Your task to perform on an android device: These adidas Training Dropset 2 trainers in grey shoes looking good and I want to add these shoes to my wishlist, so add adidas Training Dropset 2 trainers in grey to my wishlist in ASOS app.
Image 0: 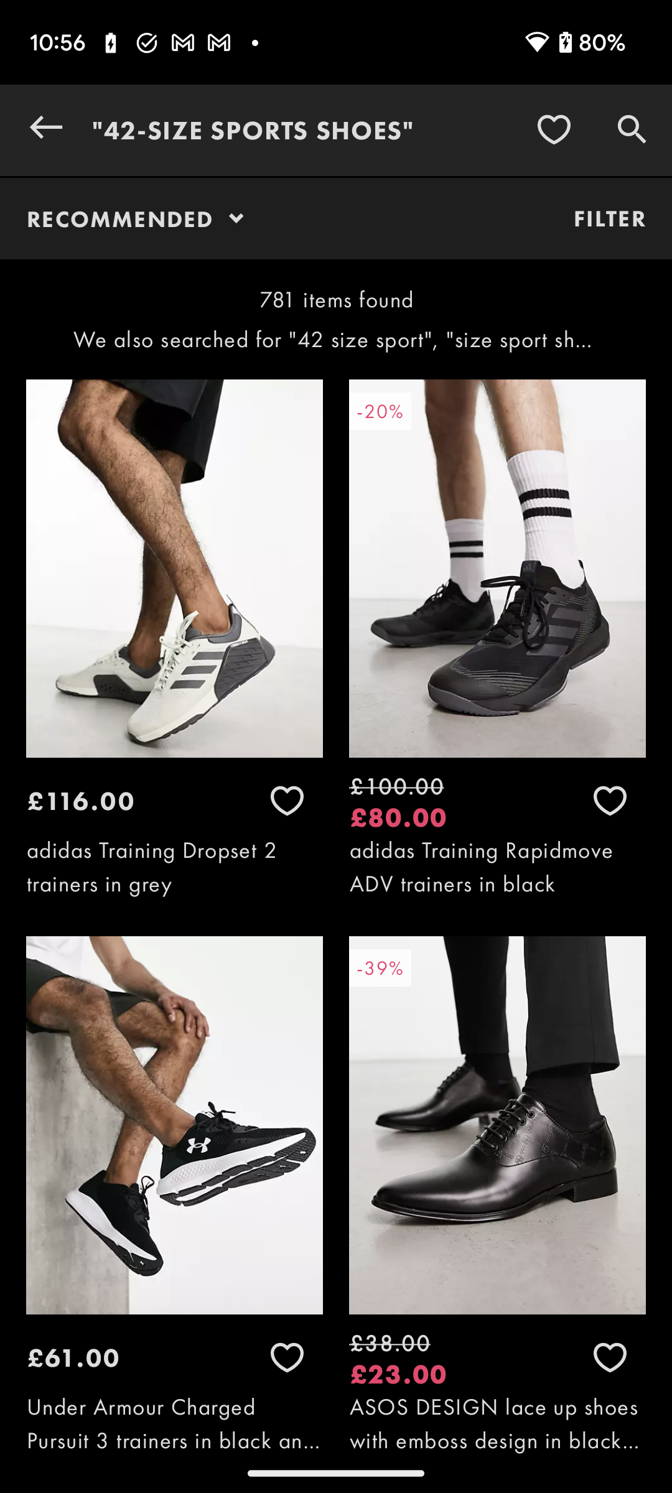
Click on the adidas Training Dropset 2 trainers in grey shoes to view the add to wishlist option.
Step 0: click (174, 867)
Image 1: 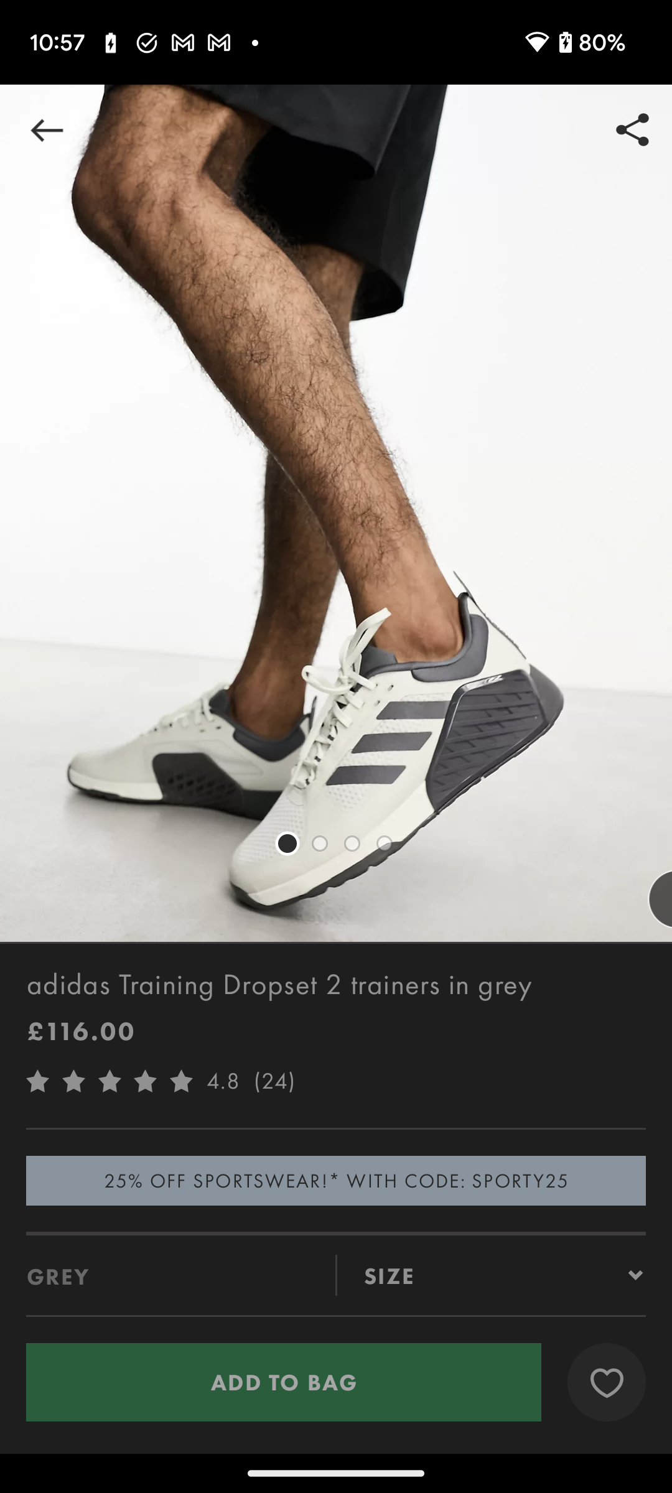
Click on the adidas Training Dropset 2 trainers in grey shoes to view the add to wishlist option.
Step 1: wait
Image 2: 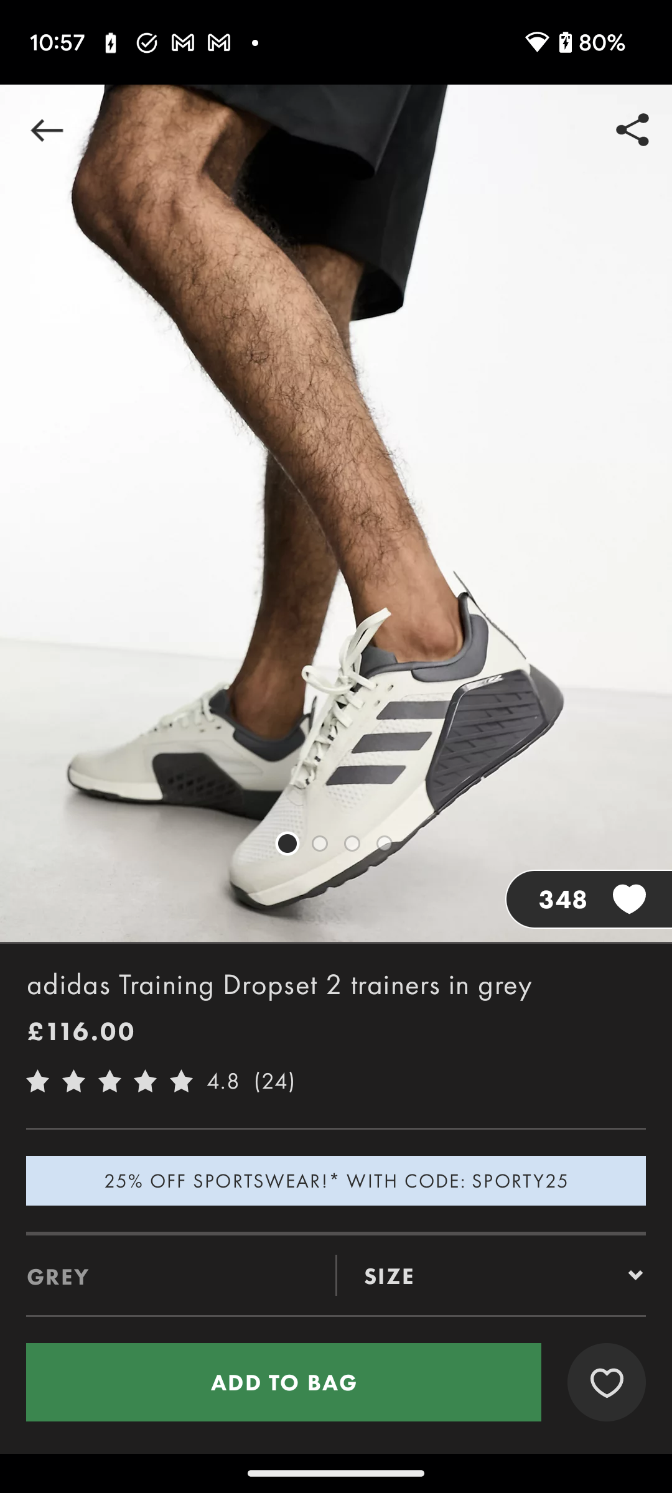
Click on the heart icon to add these shoes to my wishlist.
Step 2: click (606, 1383)